Your task to perform on an android device: I wish to move the file titled "Venice Tour" to the documents folder because my files are not well structured.
Image 0: 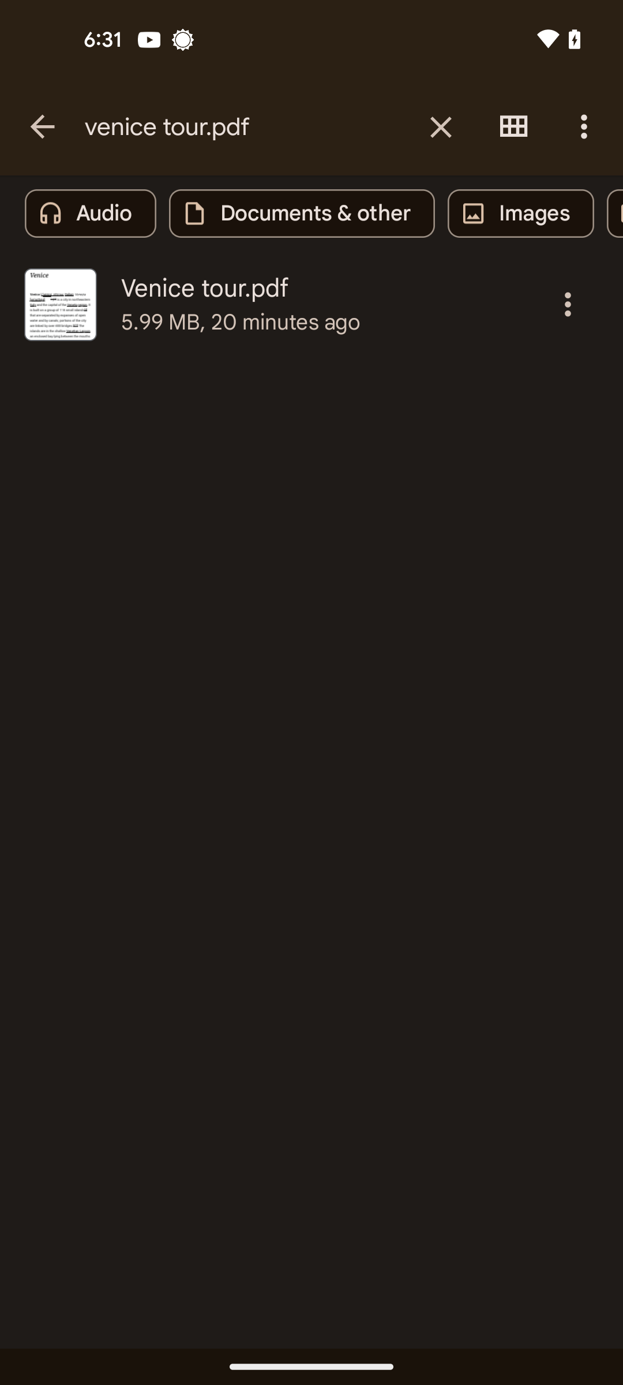
Tap on the three dots icon of Venice tour file
Step 0: click (568, 304)
Image 1: 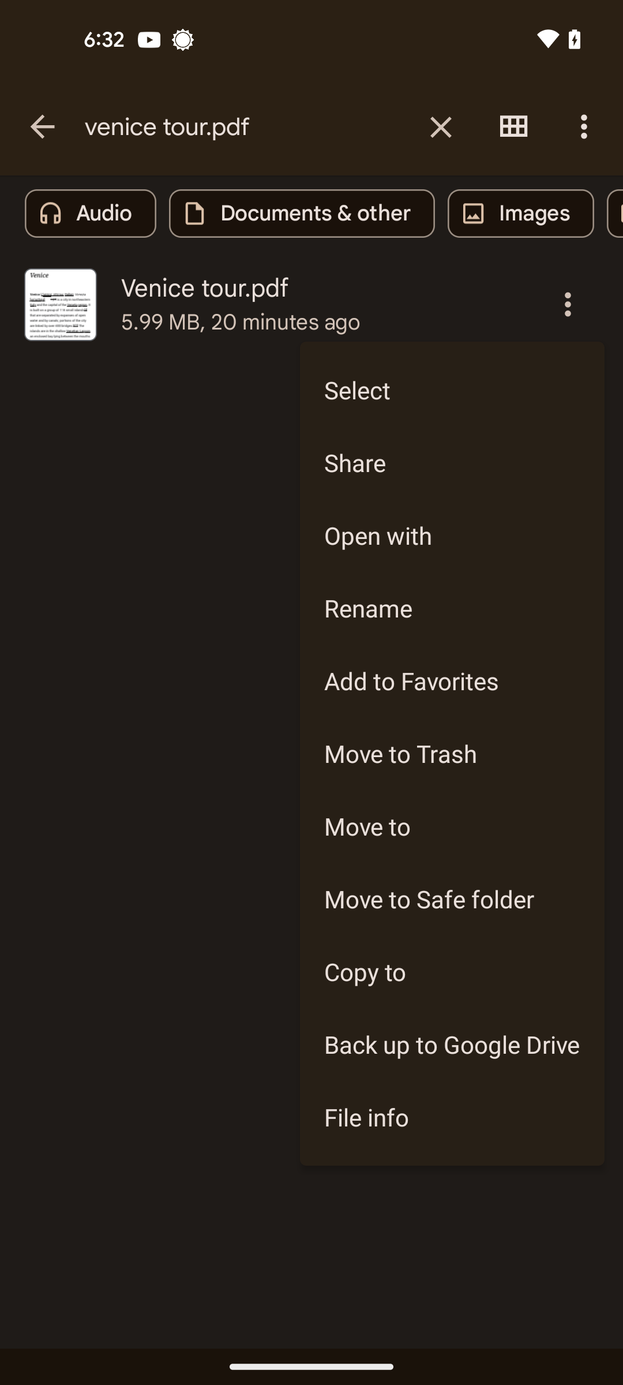
Tap on the move to option
Step 1: click (452, 826)
Image 2: 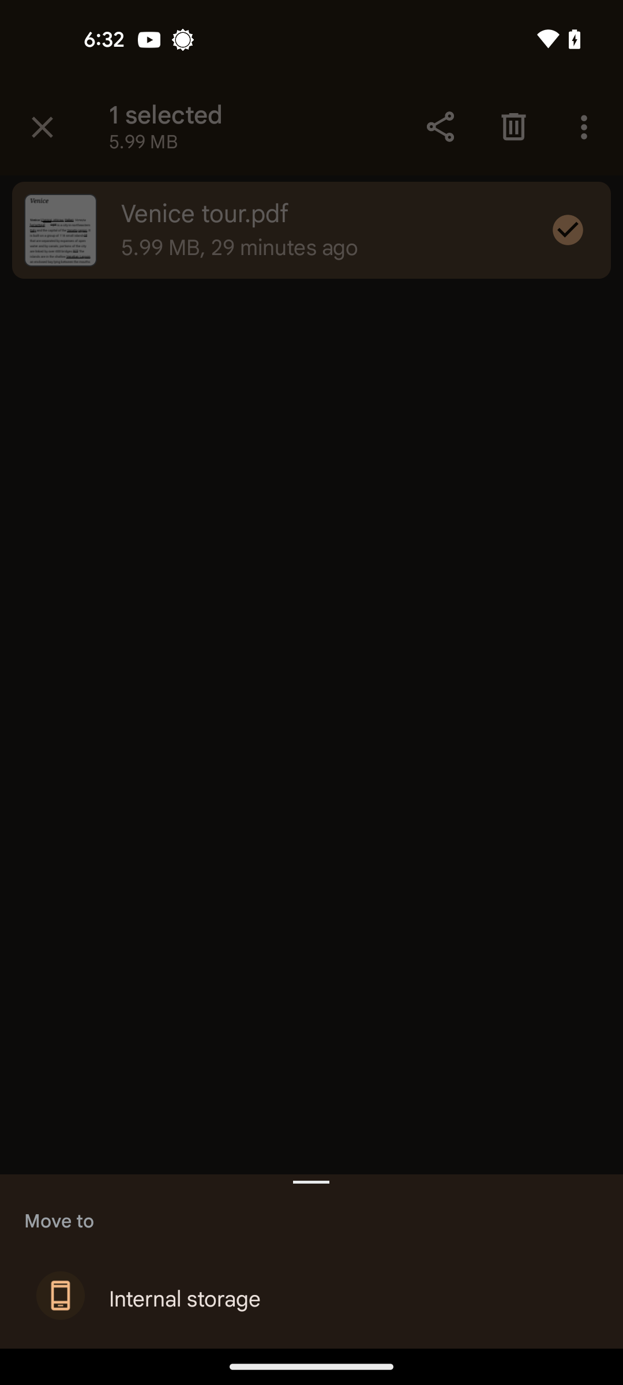
Select the internal storage option
Step 2: click (185, 1299)
Image 3: 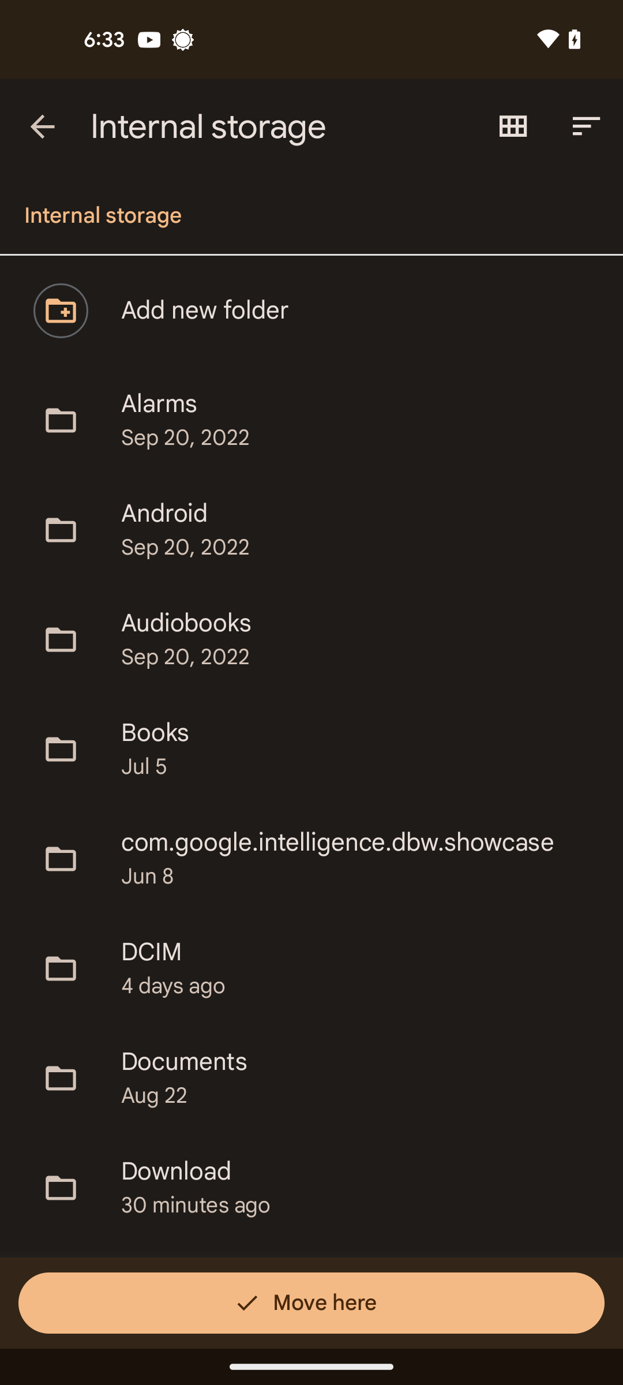
Select the documents folder
Step 3: click (184, 1062)
Image 4: 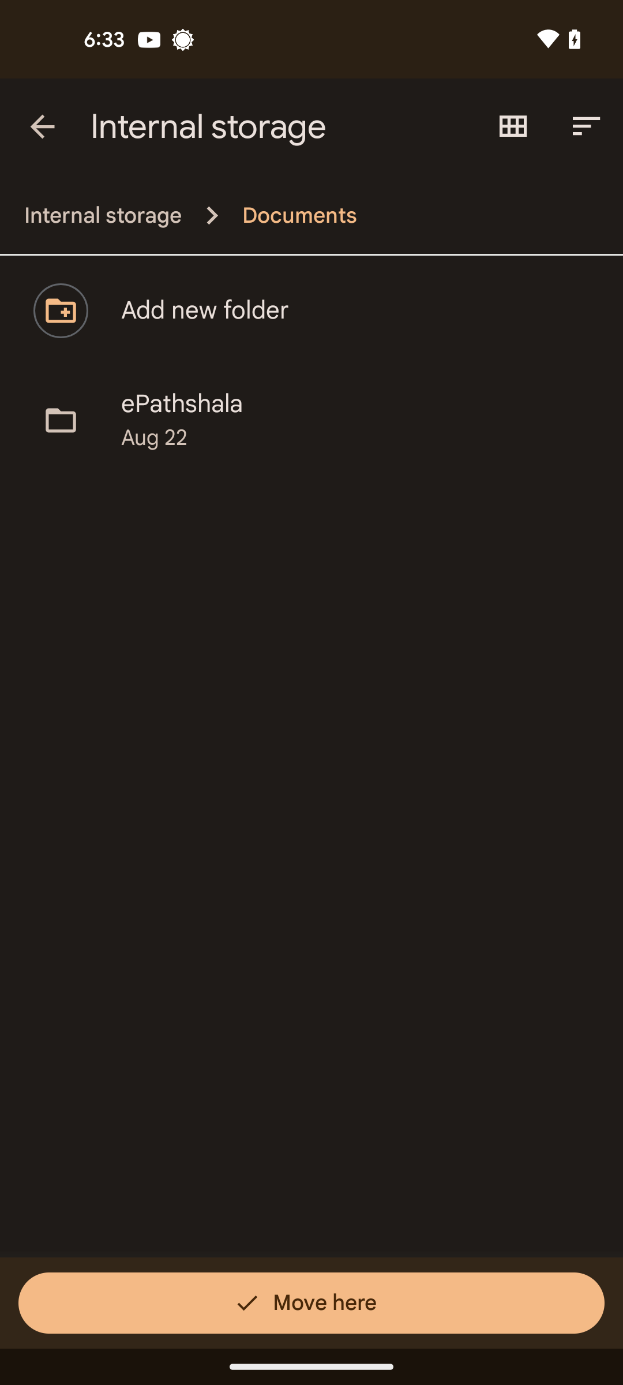
Tap on the move here button at the bottom of the screen
Step 4: click (311, 1302)